Your task to perform on an android device: Search the main door locks with godrej brands
Image 0: 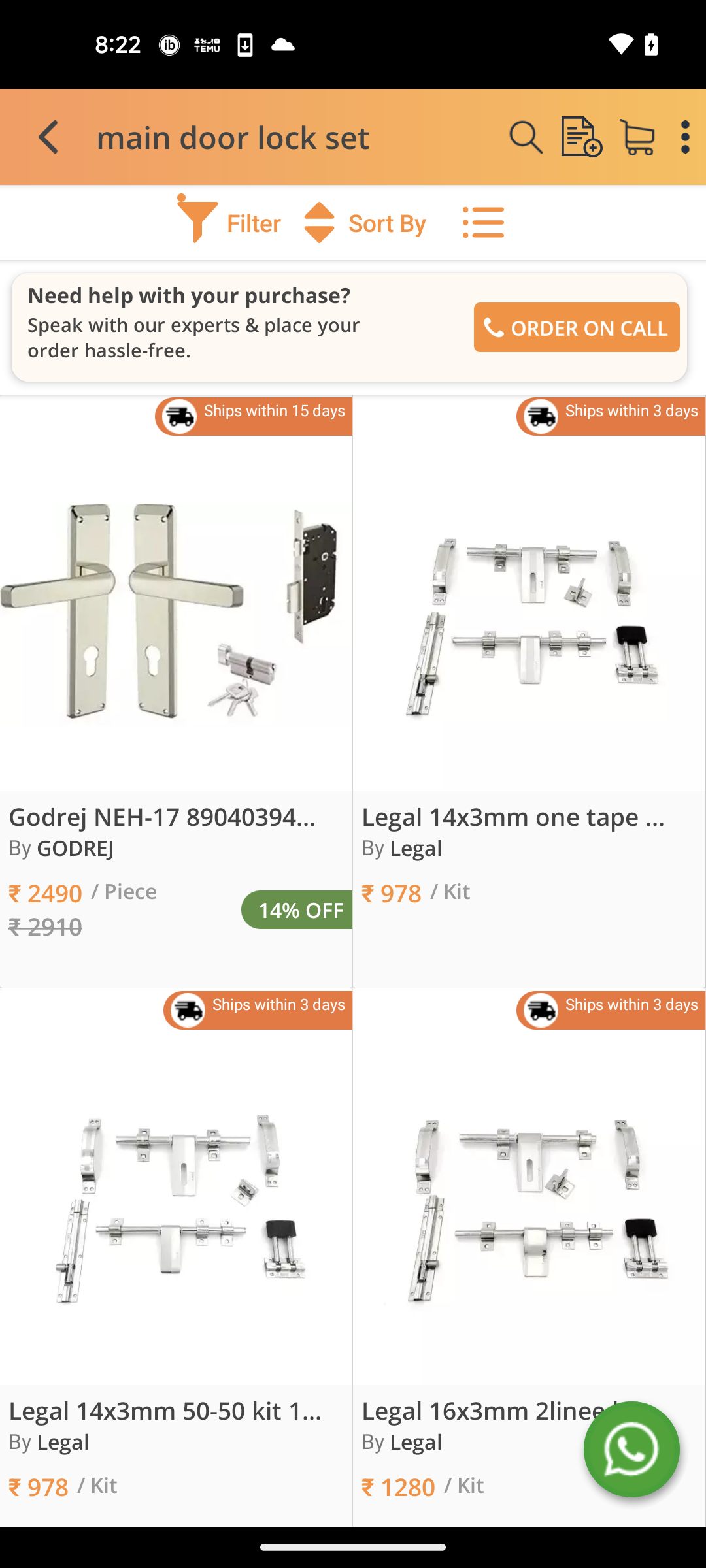
Tap on the filter option
Step 0: click (229, 222)
Image 1: 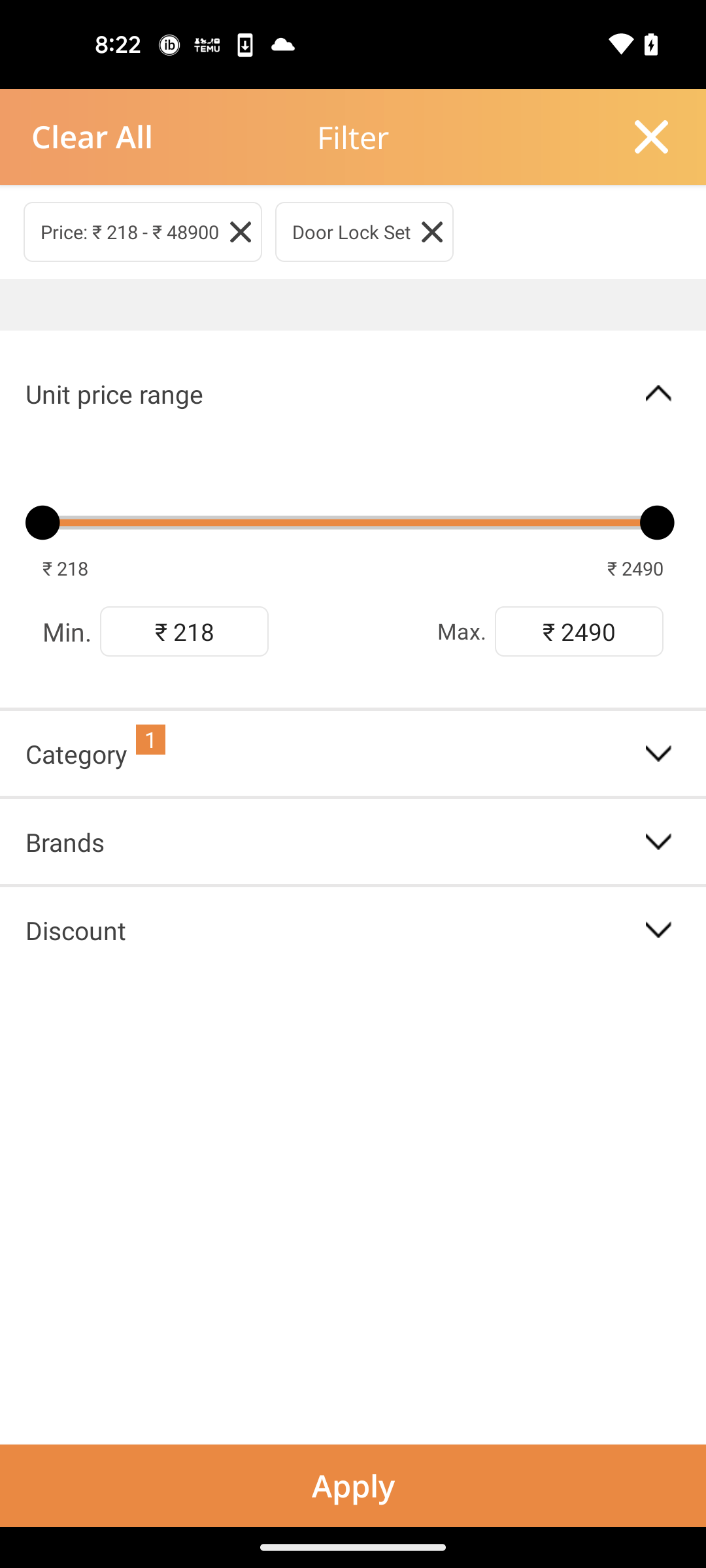
Click on the brands option
Step 1: click (353, 841)
Image 3: 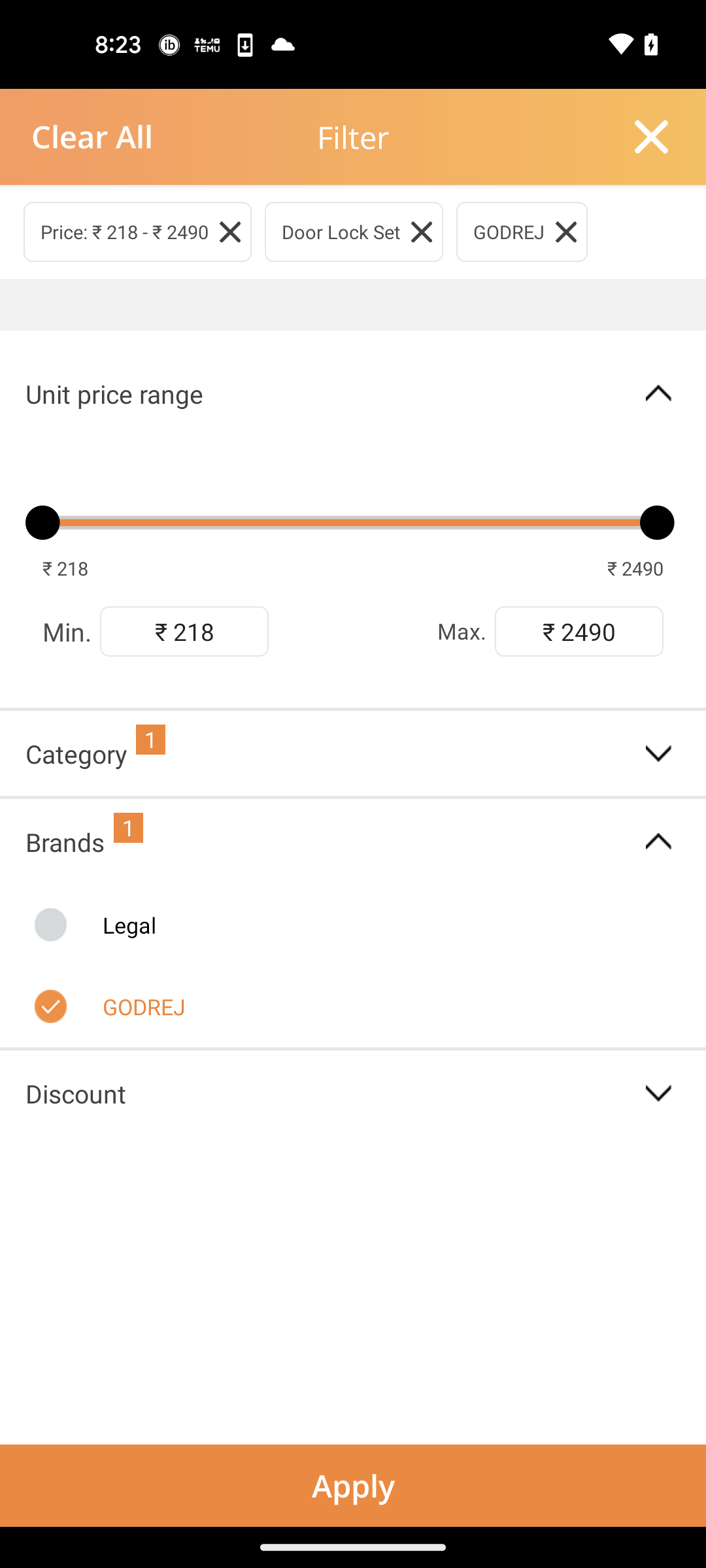
Tap on the apply button at the bottom of the screen
Step 3: click (353, 1485)